Your task to perform on an android device: Listen to FM 95.8 and search for FM 96.9
Image 0: 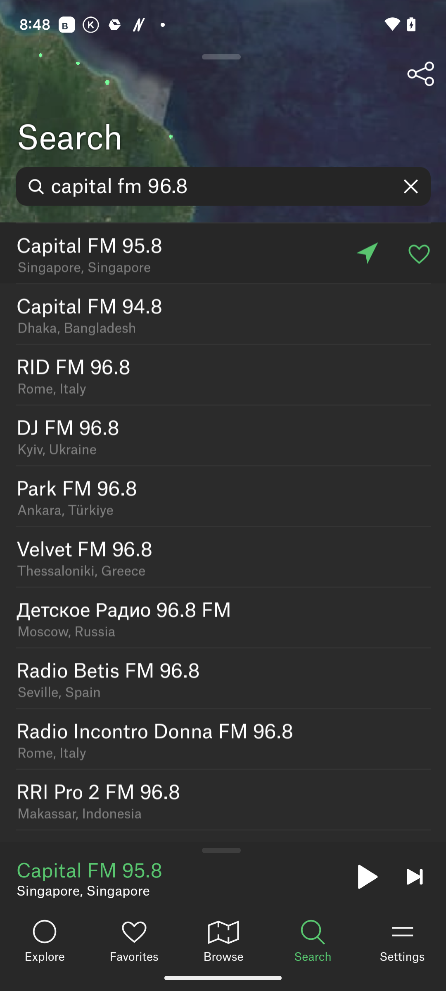
Click on the play icon at the bottom right of the screen before the pause play icon
Step 0: click (365, 877)
Image 1: 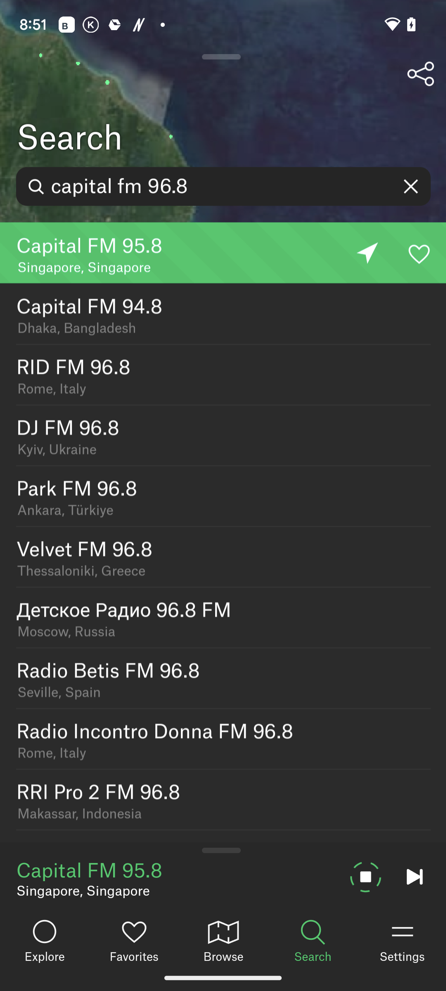
Click on the search bar at the top of the screen
Step 1: click (223, 186)
Image 2: 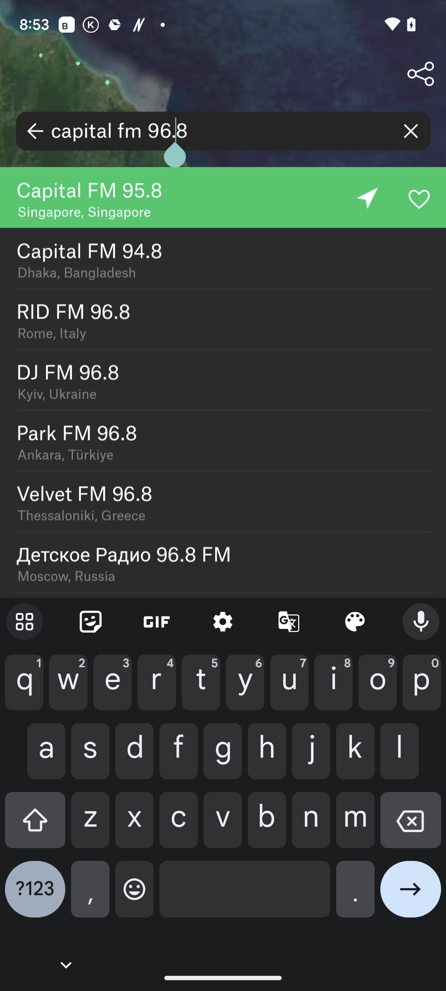
Search for FM 96.9 in the search bar at the top of the screen
Step 2: type "FM 96.9"